Your task to perform on an android device: Search for "jantar mantar" review the details and get the directions
Image 0: 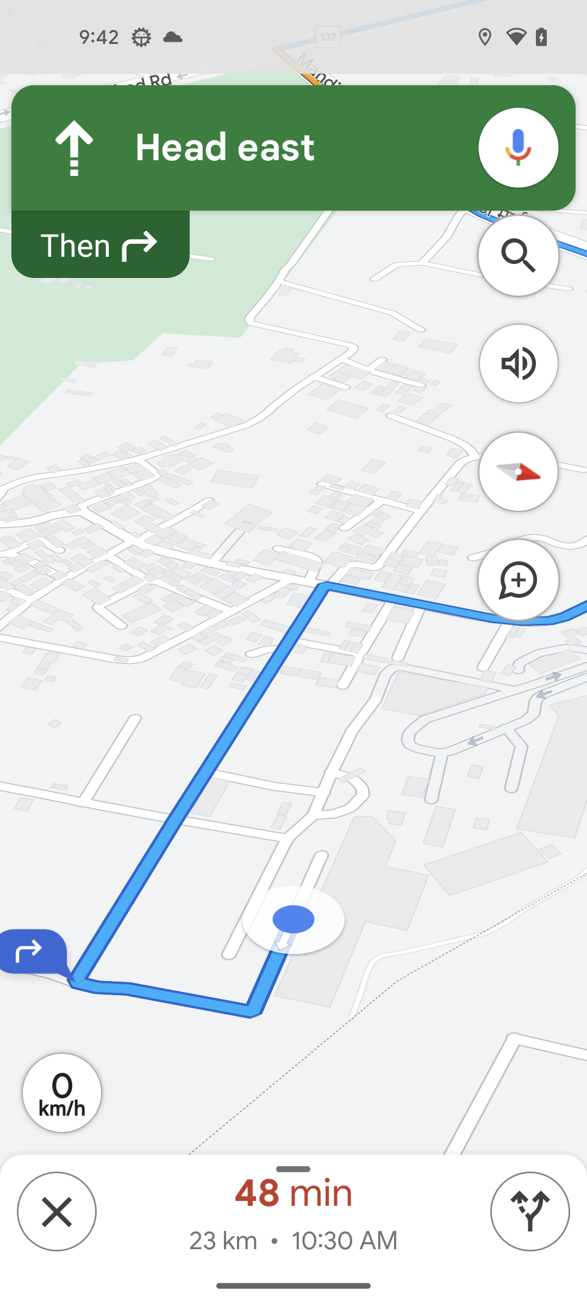
Go back to the home screen of the app
Step 0: press back button
Image 1: 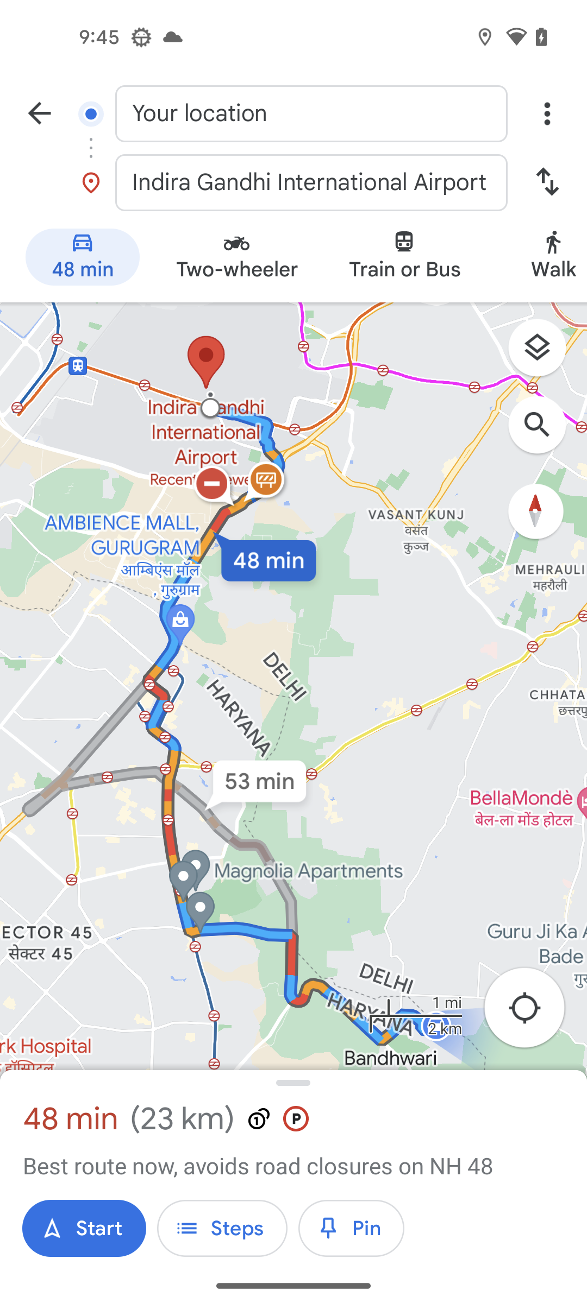
Go back to the home screen of the app
Step 1: press back button
Image 3: 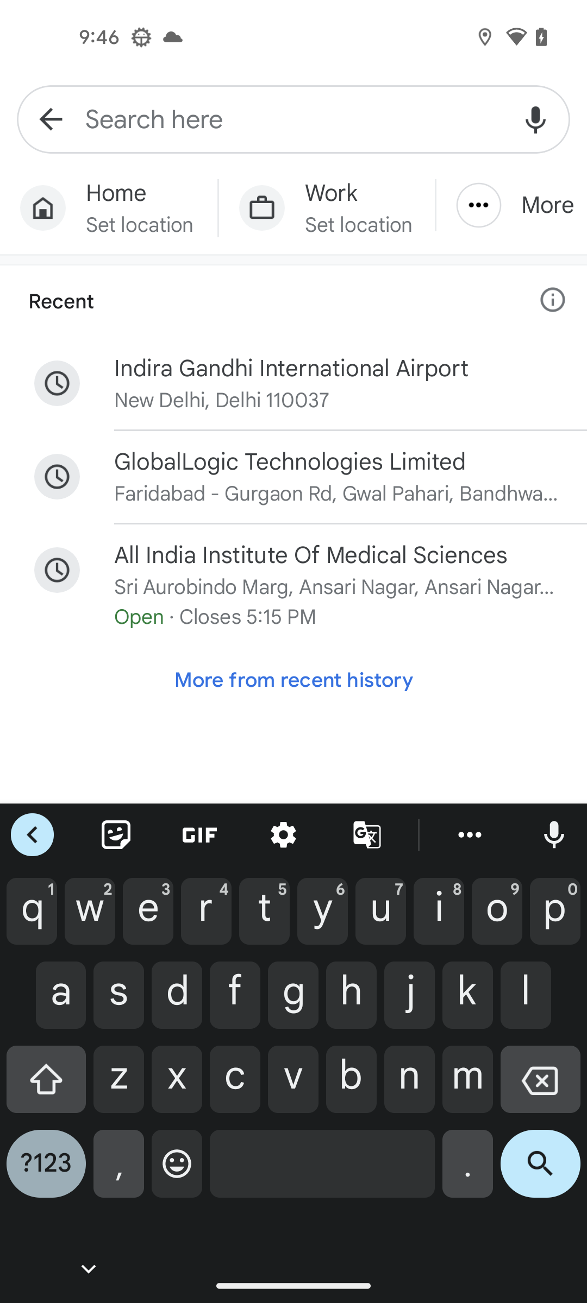
Search for jantar mantar
Step 3: type "jantar mantar"
Image 4: 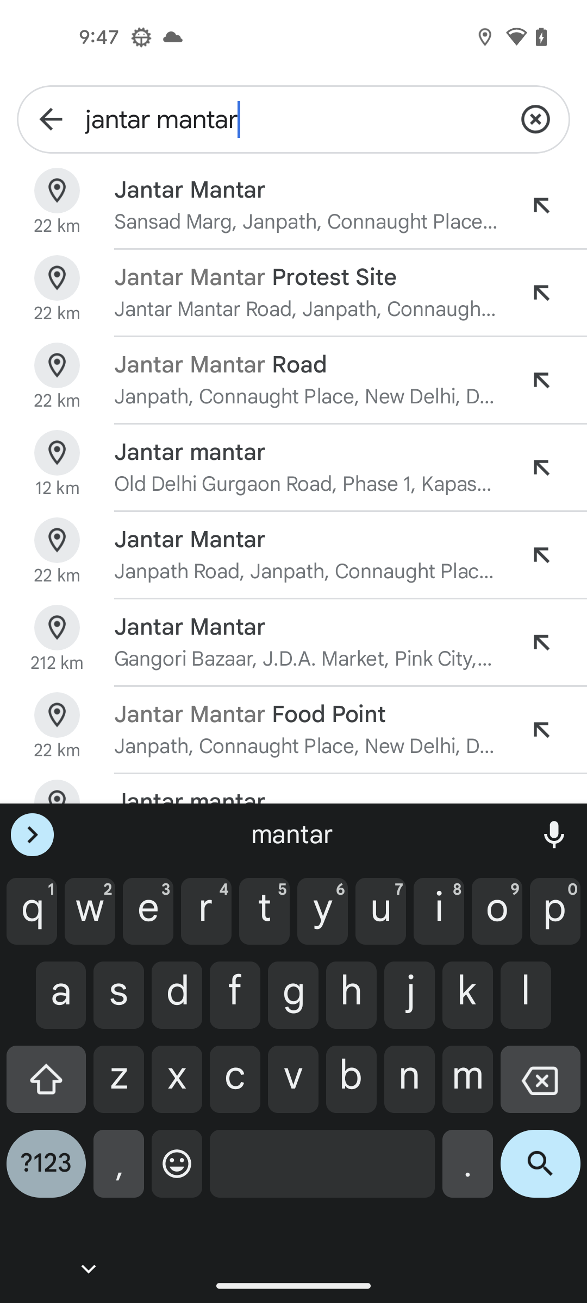
Click on the search icon at the bottom right of the screen
Step 4: click (540, 1172)
Image 5: 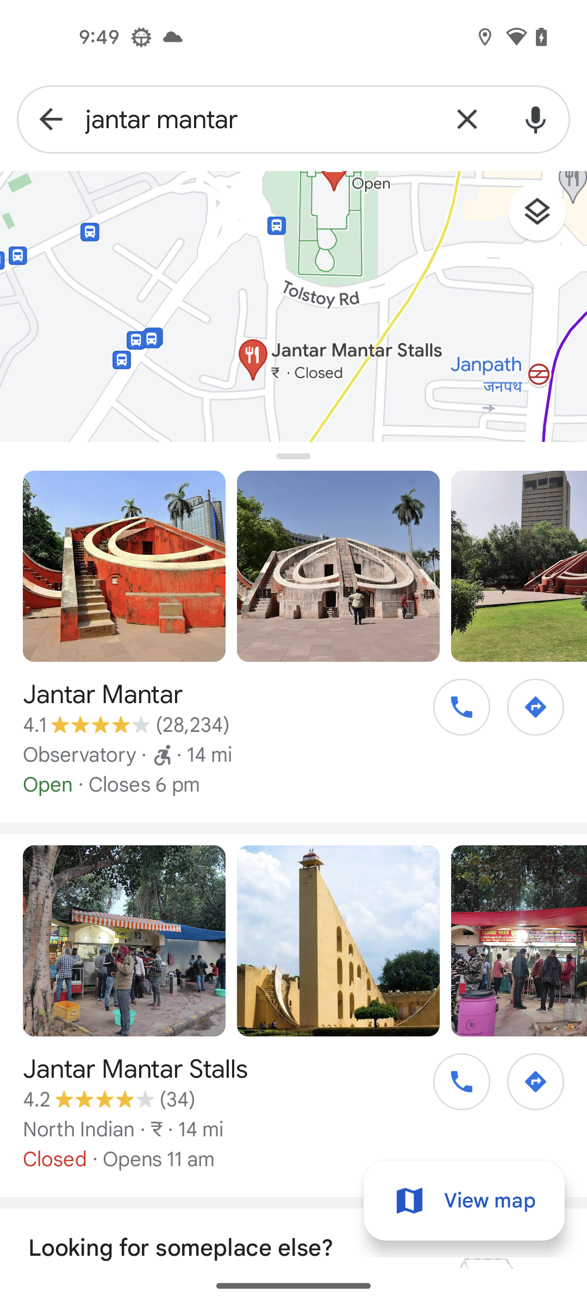
Click on the direction icon from the first search result
Step 5: click (535, 707)